Your task to perform on an android device: By mistake, I saved a contact with the name Shreya, so delete it from my drupe app.
Image 0: 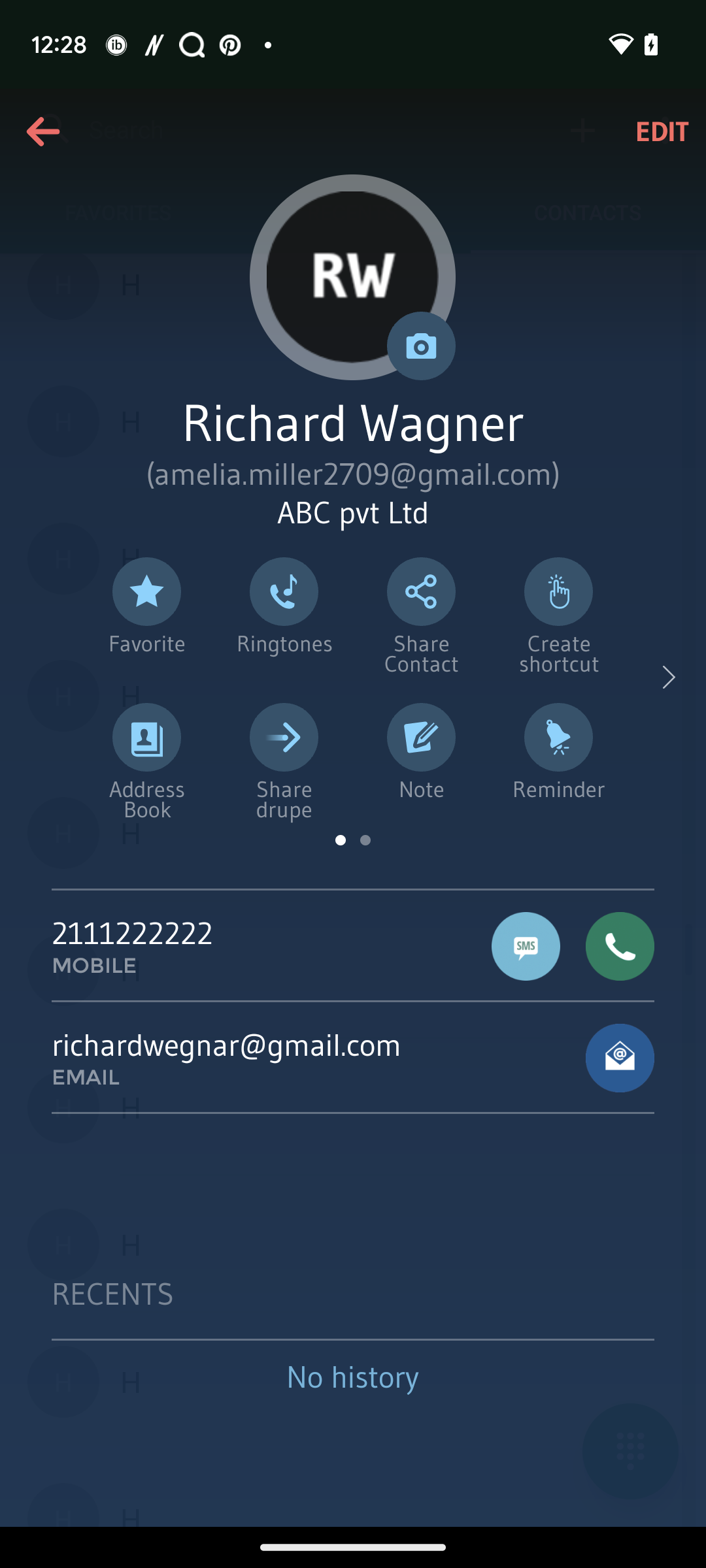
Go back to the previous page.
Step 0: press back button
Image 1: 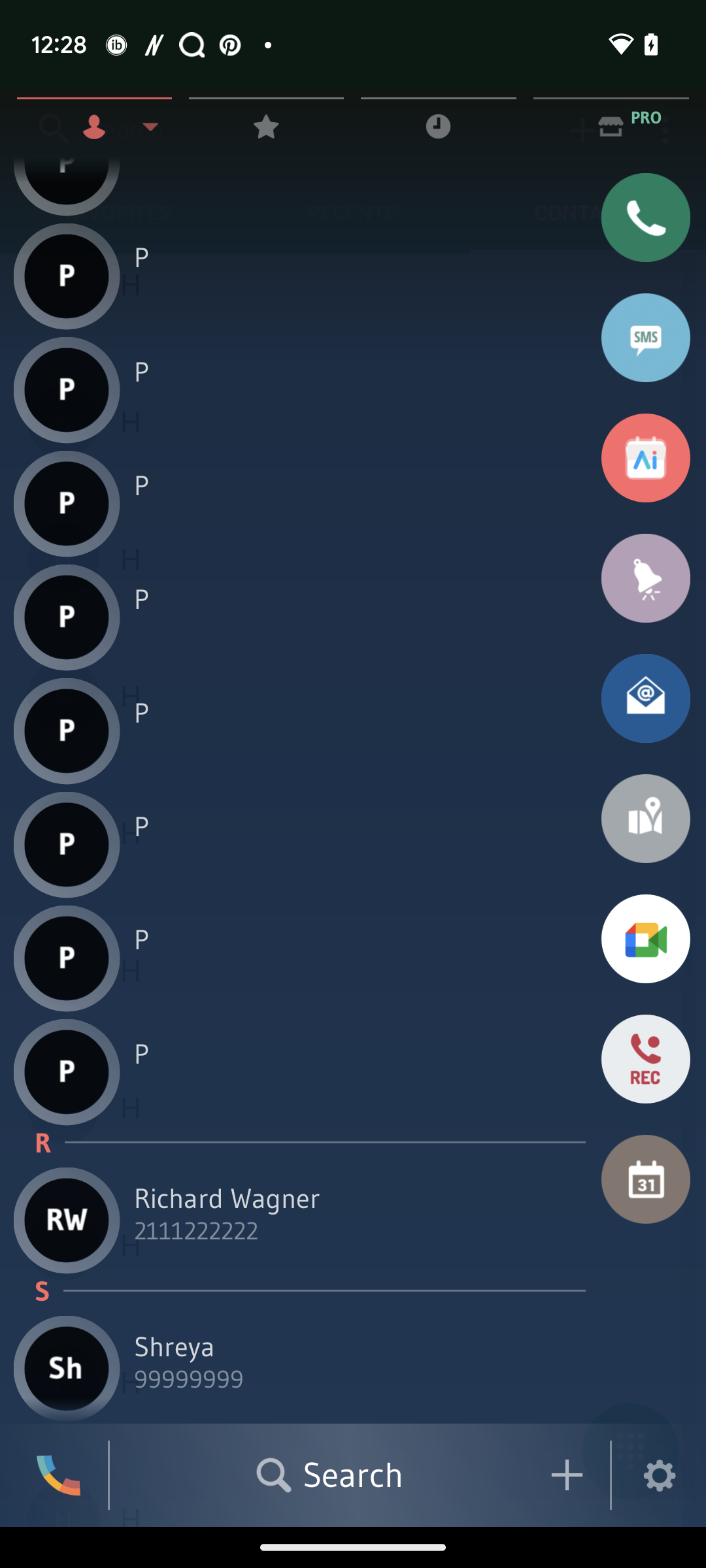
Open the contact shreya.
Step 1: click (175, 1347)
Image 2: 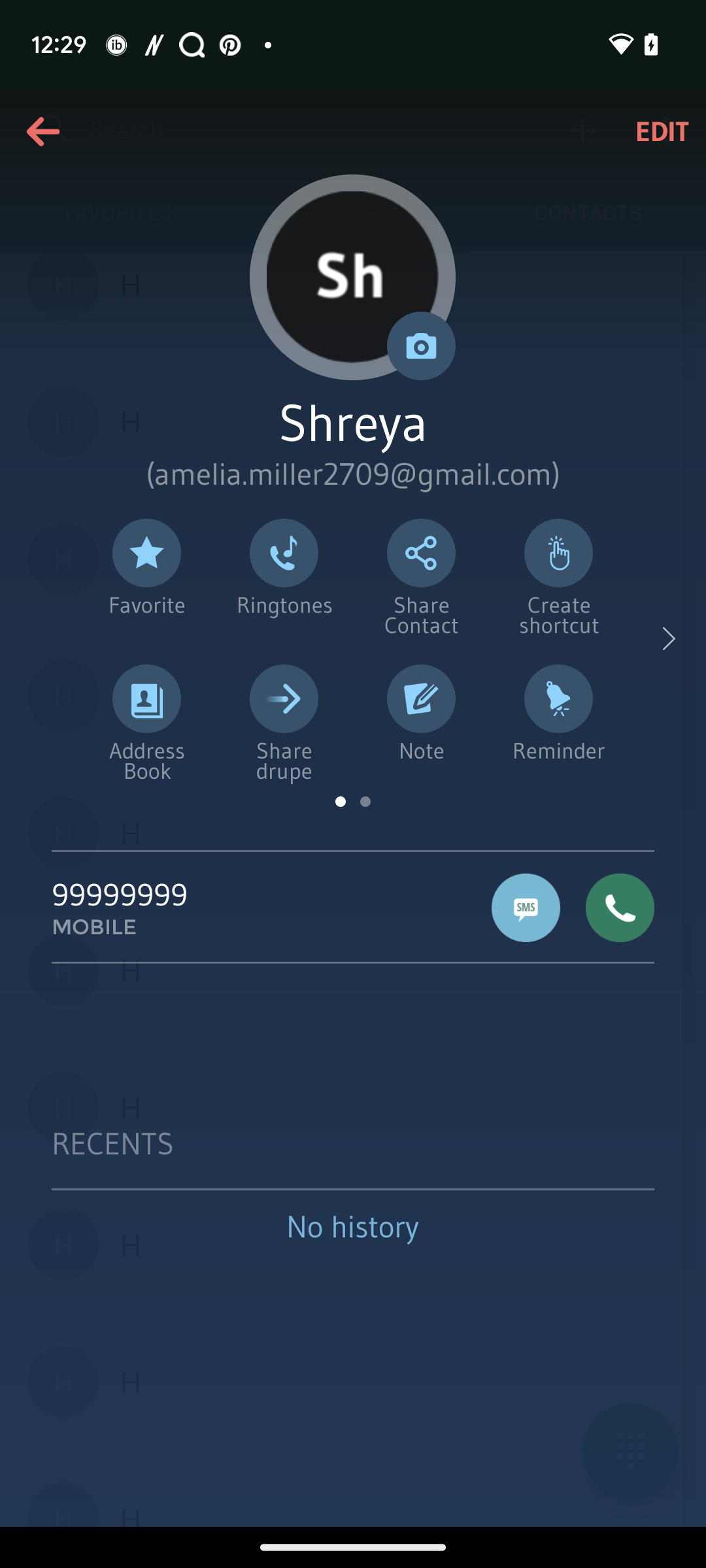
Click on the go right icon.
Step 2: click (657, 643)
Image 3: 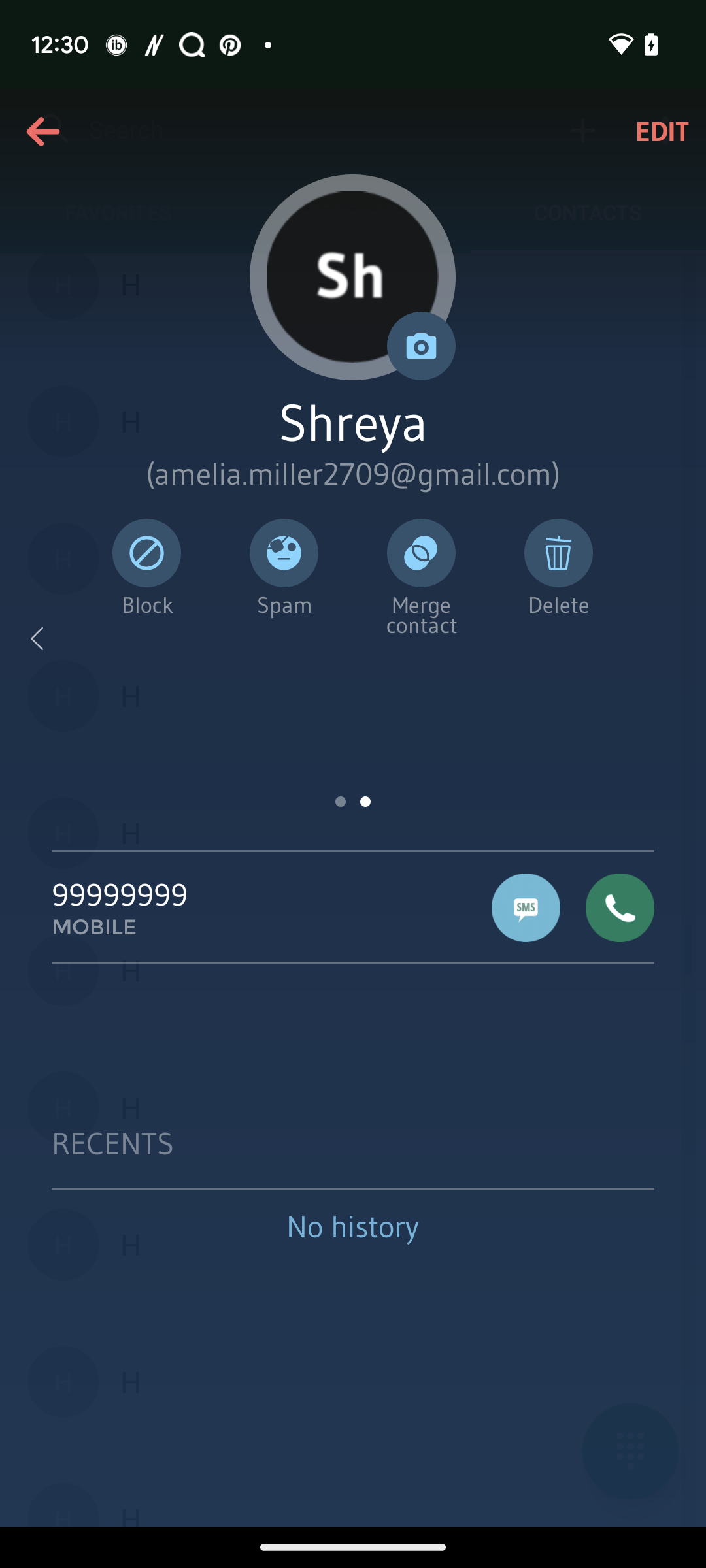
Click on the Delete button.
Step 3: click (548, 556)
Image 4: 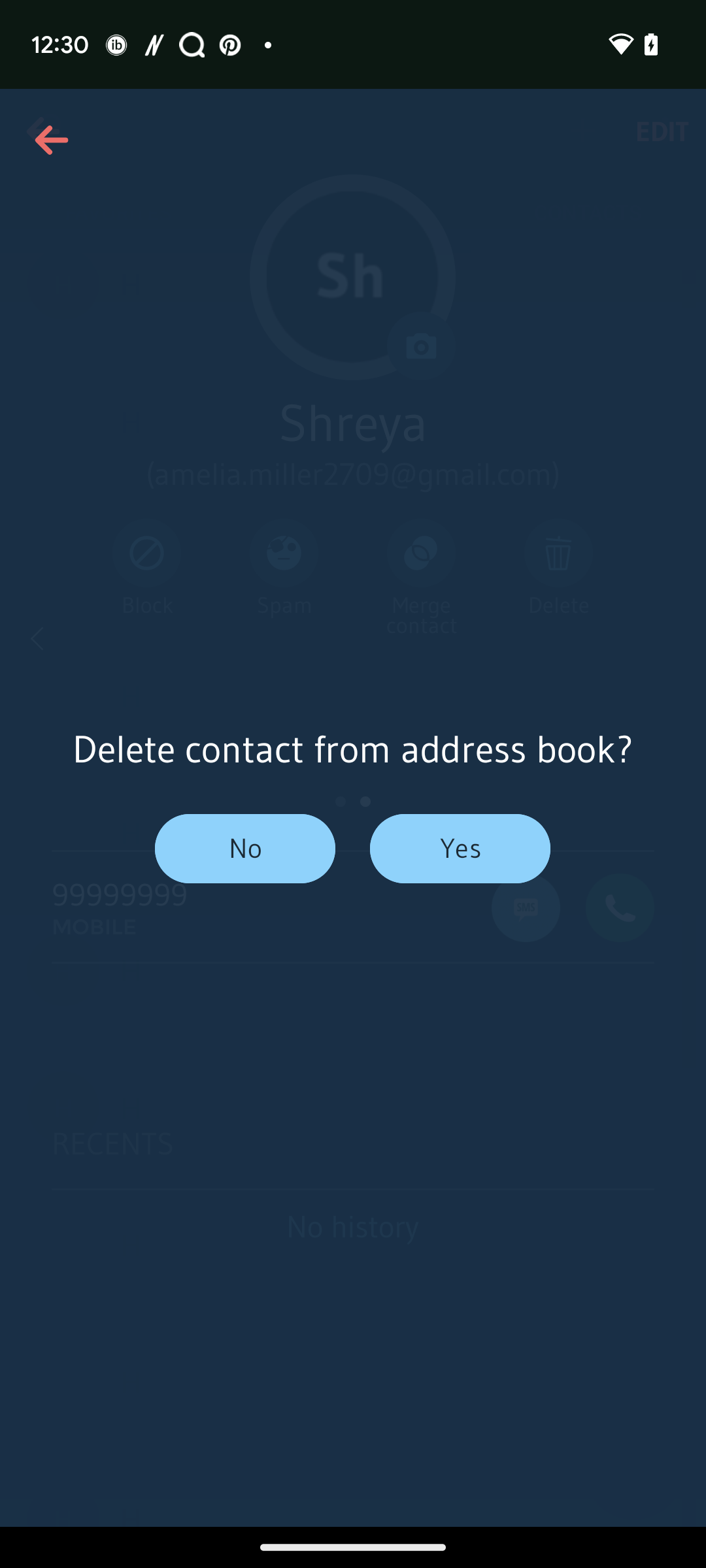
Click on the option yes.
Step 4: click (460, 848)